Your task to perform on an android device: I want to compare the prices of Kendalwood furniture modern home furniture/bed for living room .
Image 1: 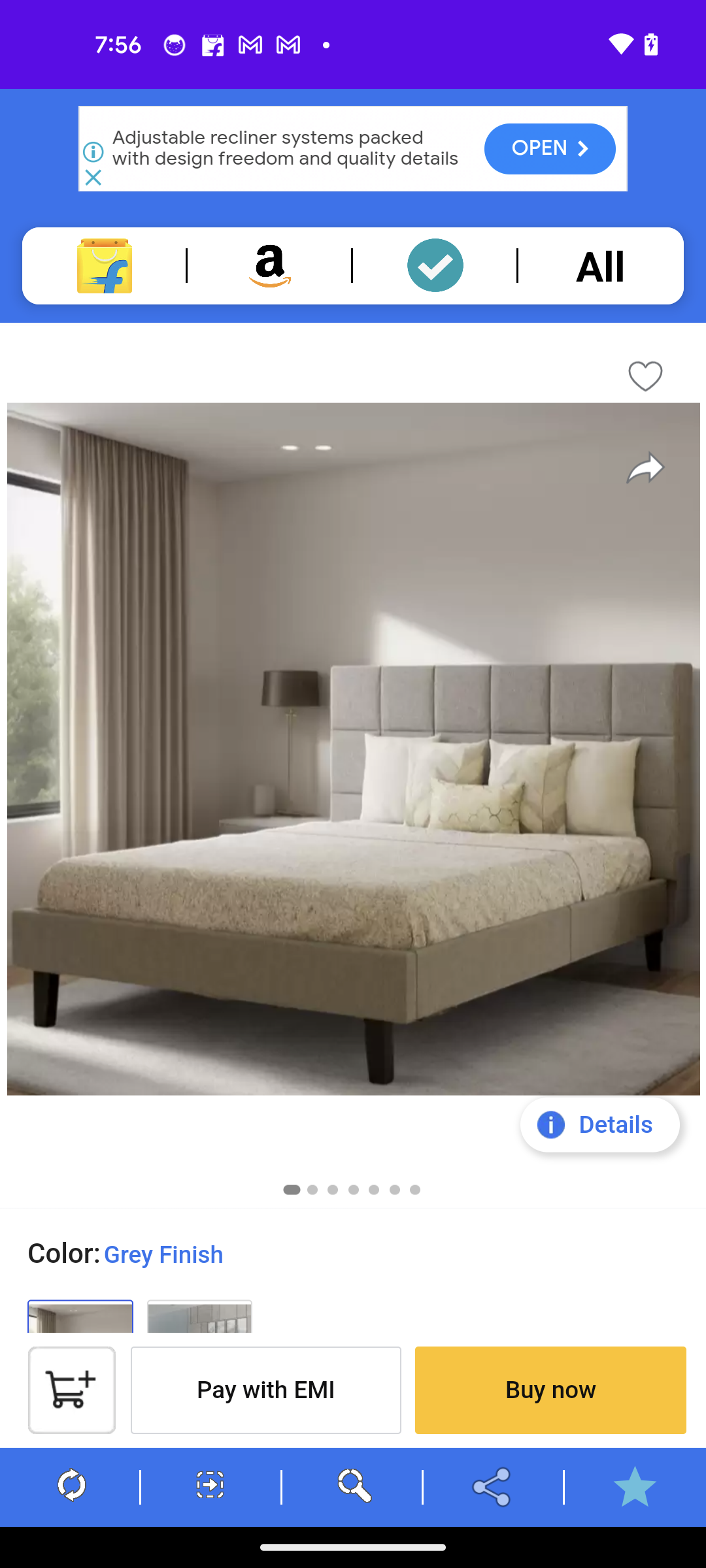
Swipe up to view the similar products to compare
Step 1: scroll down
Image 2: 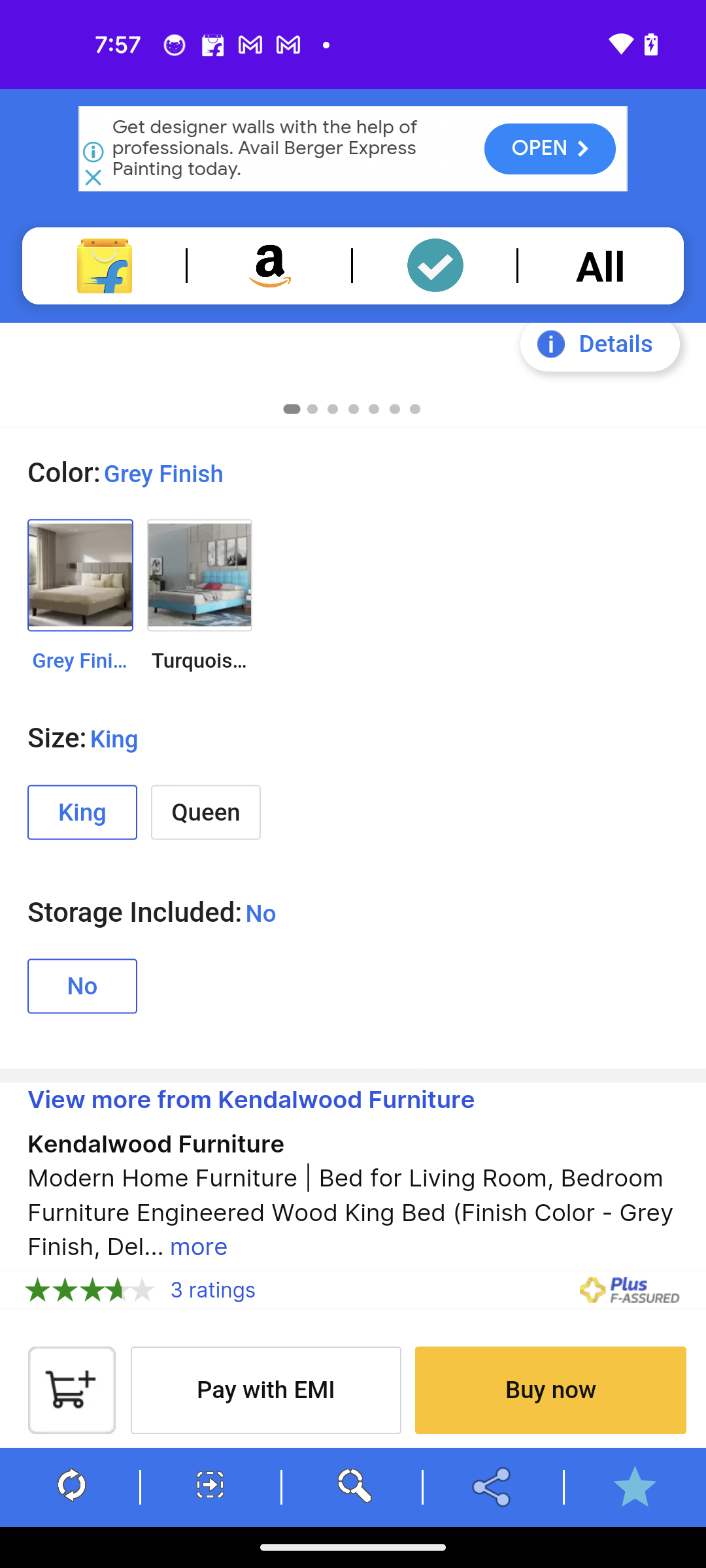
Swipe up to view the similar products to compare
Step 2: scroll down
Image 3: 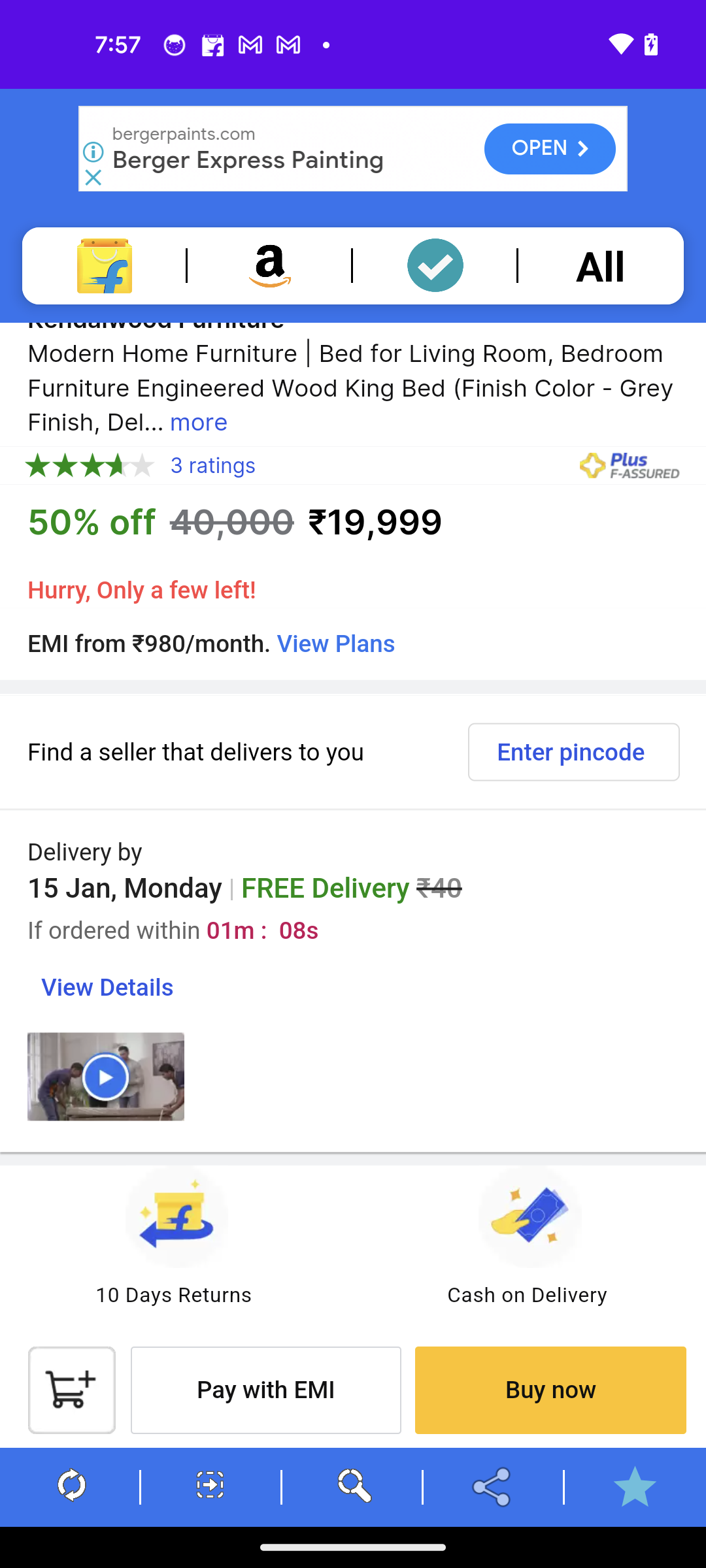
Swipe up to view the similar products to compare
Step 3: scroll down
Image 4: 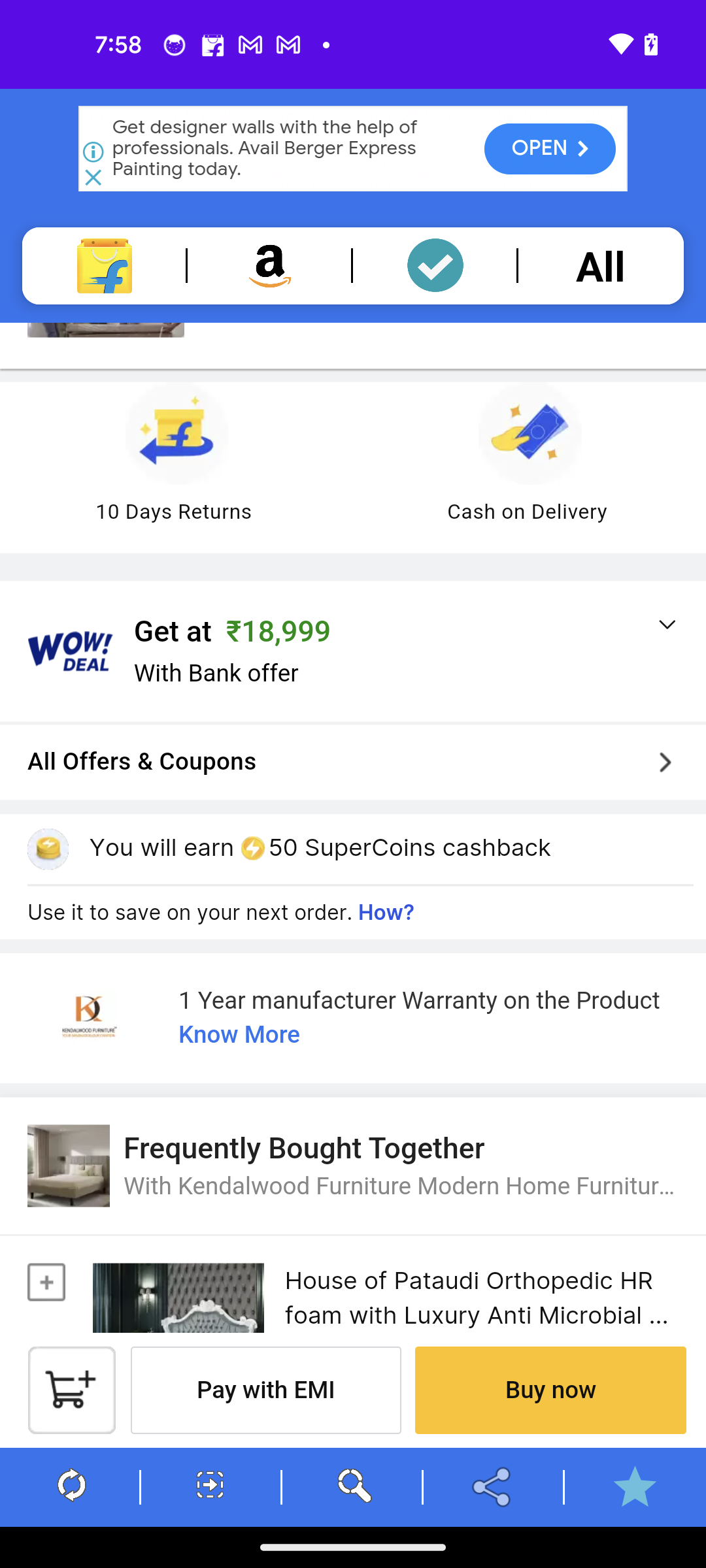
Swipe up to view the similar products to compare
Step 4: scroll down
Image 5: 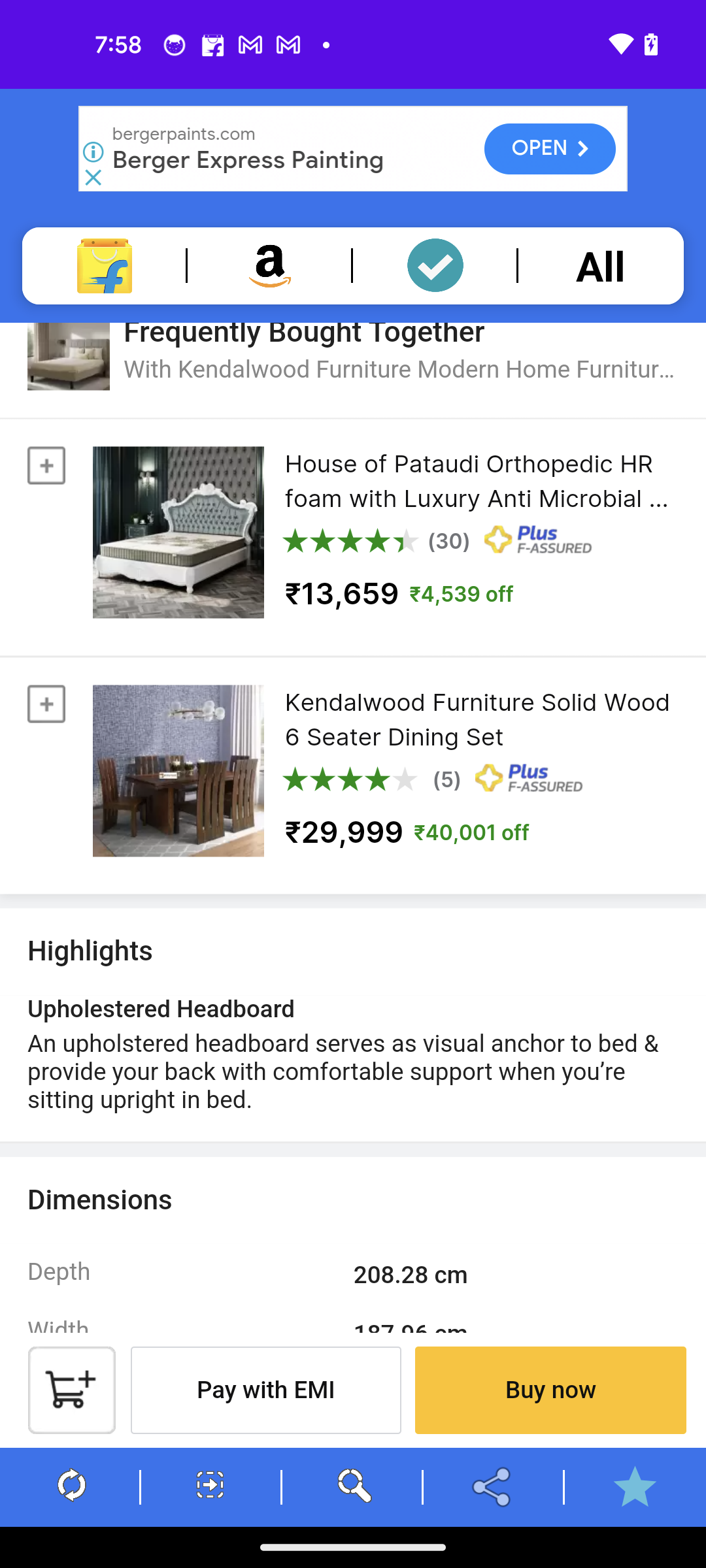
Swipe up to view the similar products to compare
Step 5: scroll down
Image 6: 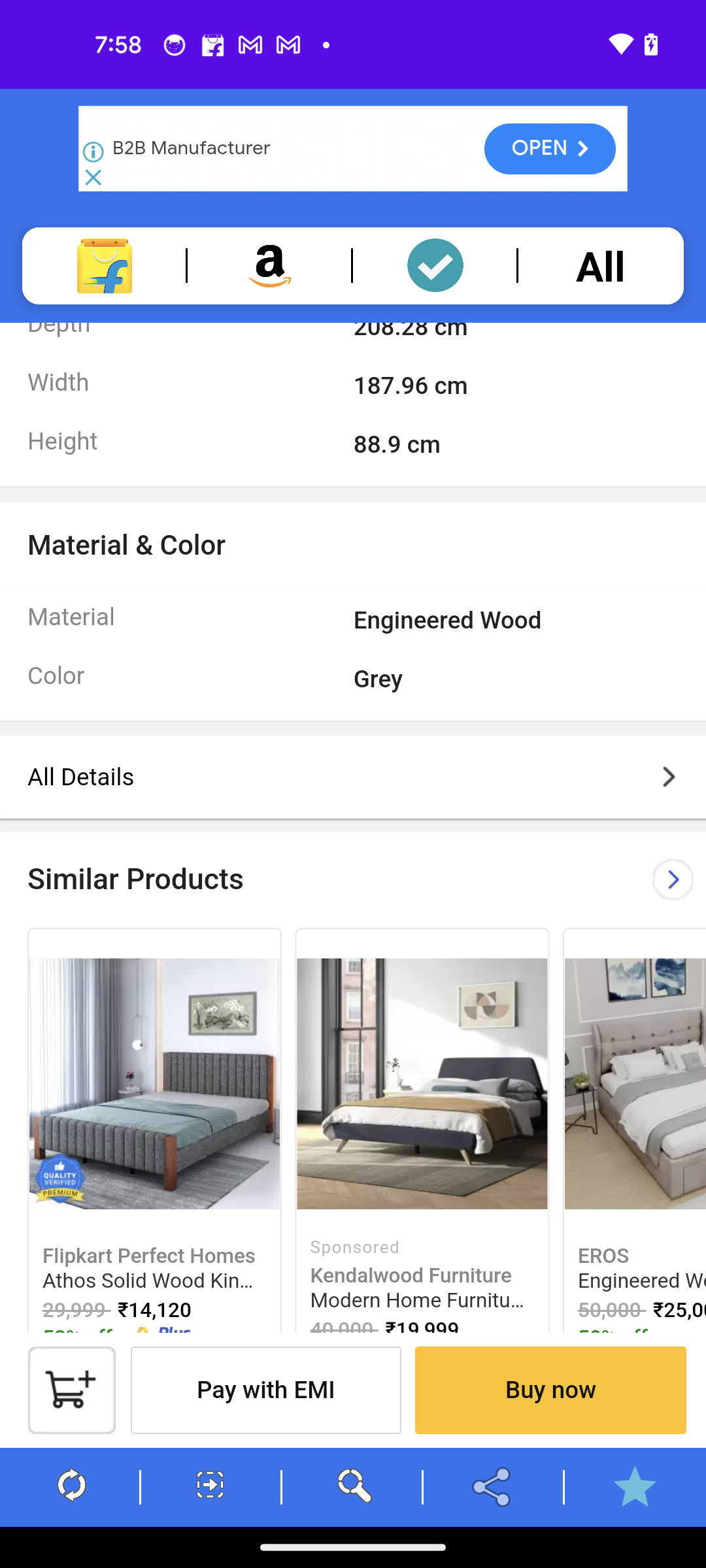
Swipe left to view more
Step 6: scroll right